Your task to perform on an android device: Send my location to my friend Amelia Miller on the Skype app.
Image 0: 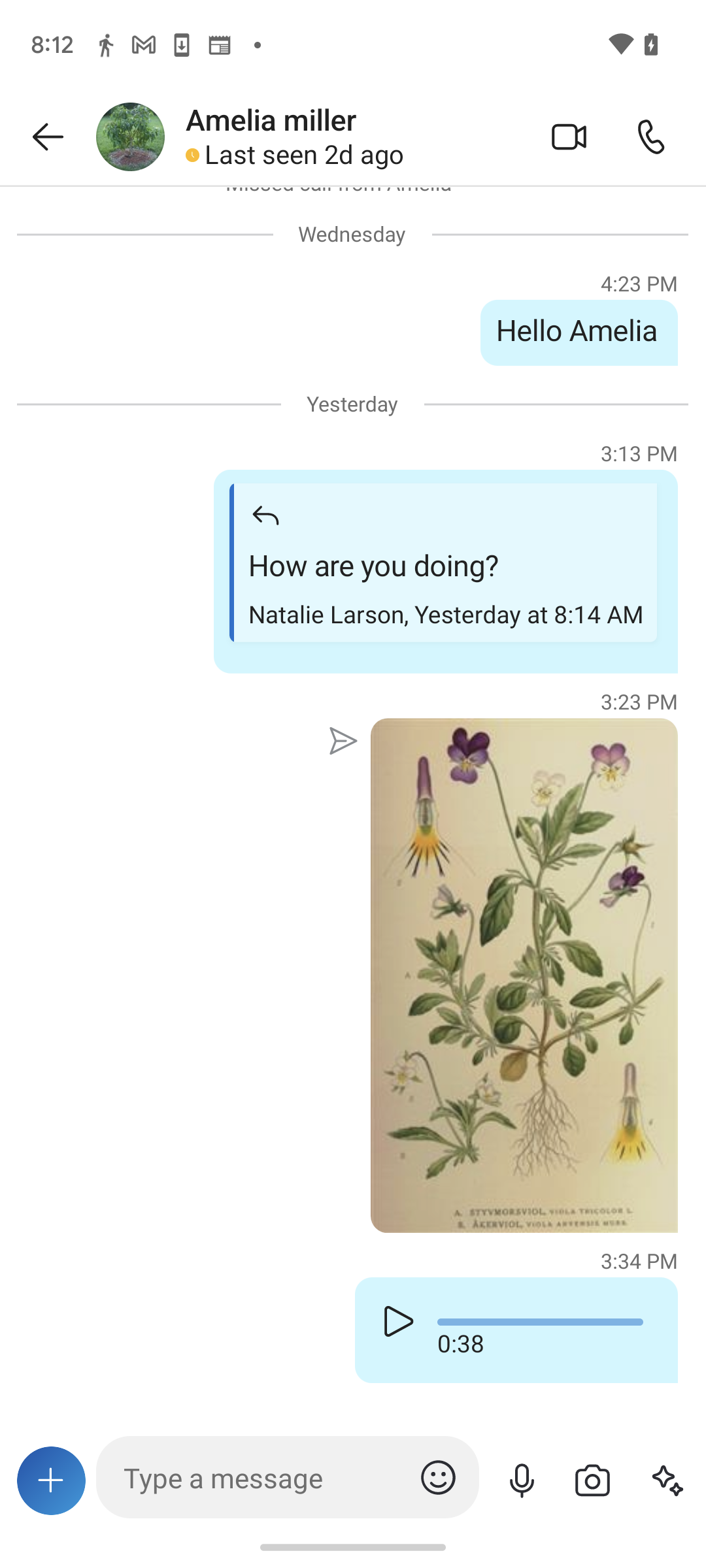
Click on the + icon in the typing tab. 
Step 0: click (52, 1480)
Image 1: 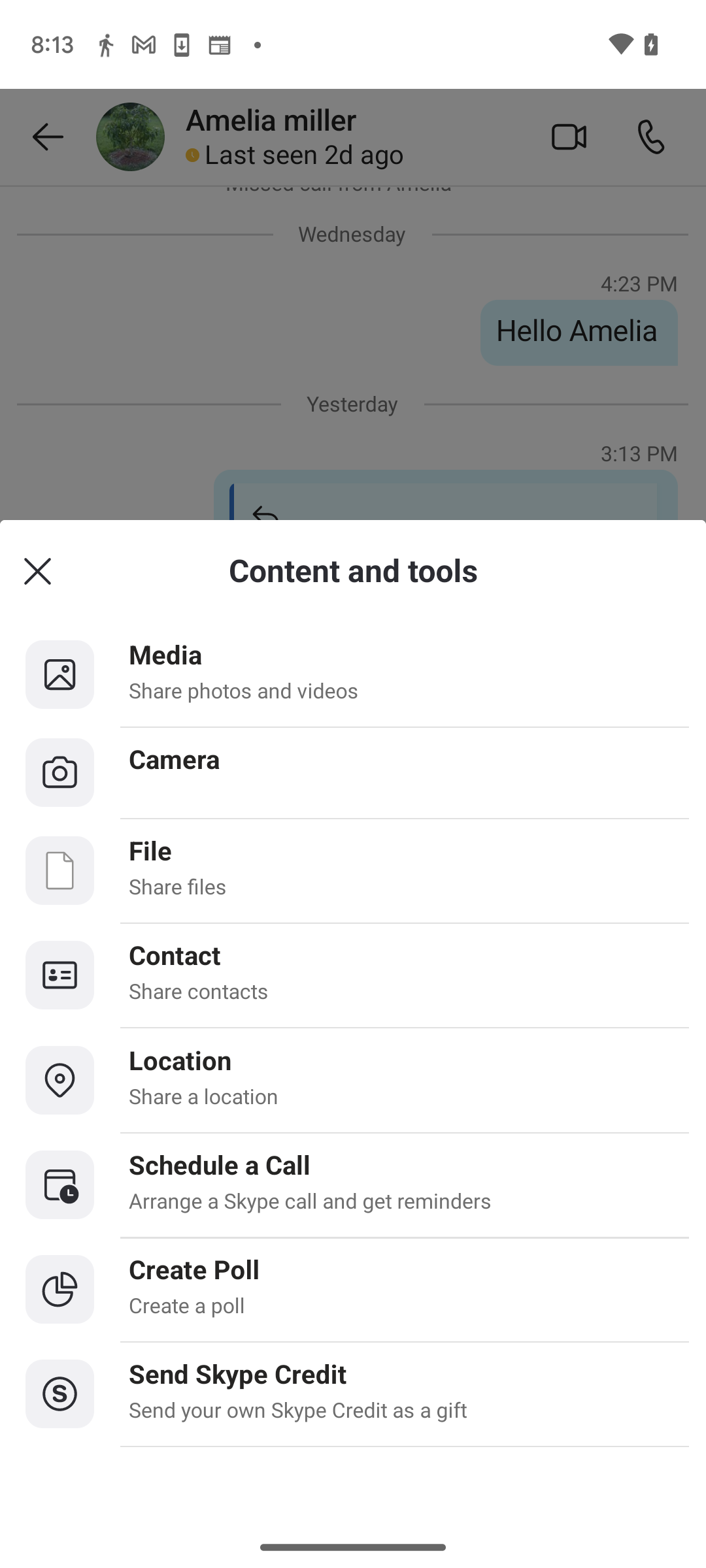
Click on the location.
Step 1: click (409, 1095)
Image 2: 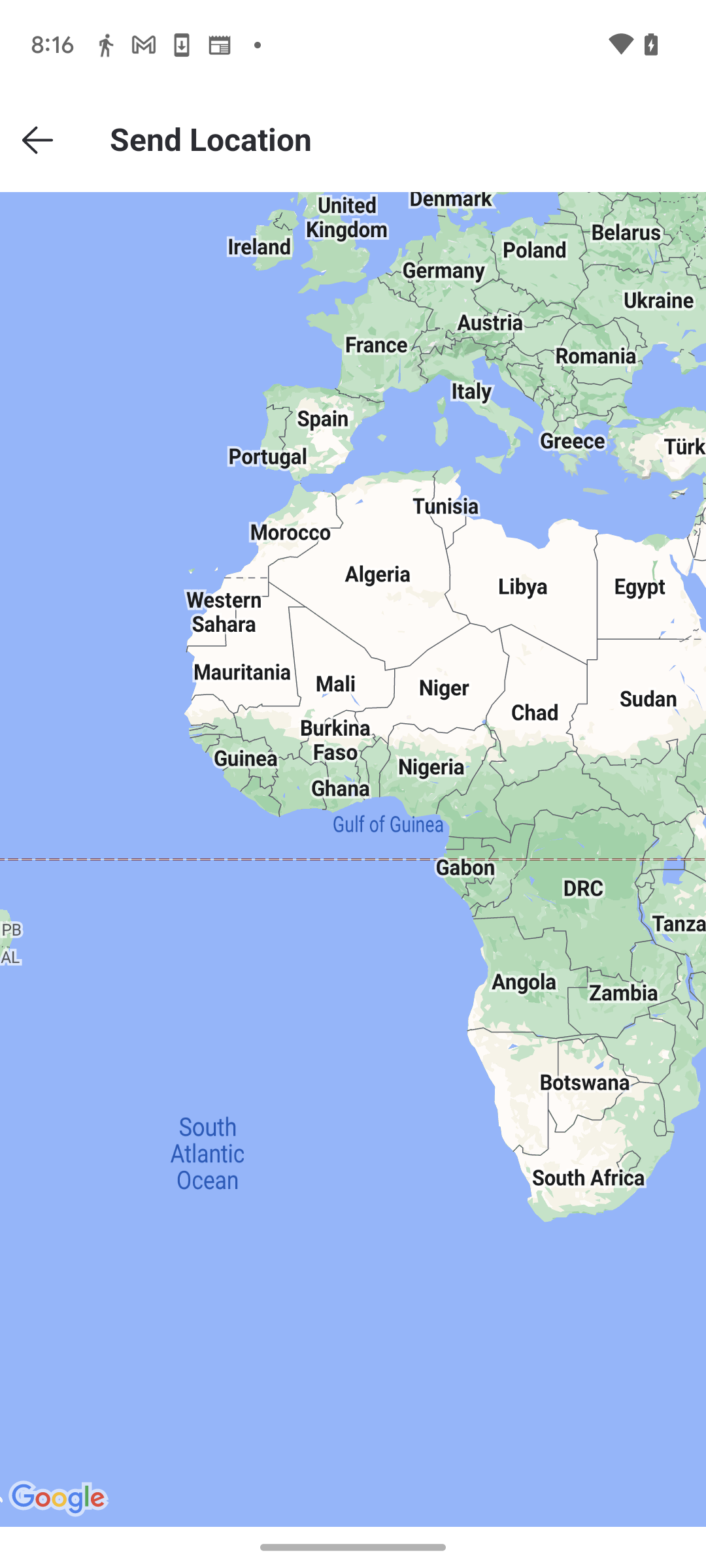
Click on the location.
Step 2: wait
Image 3: 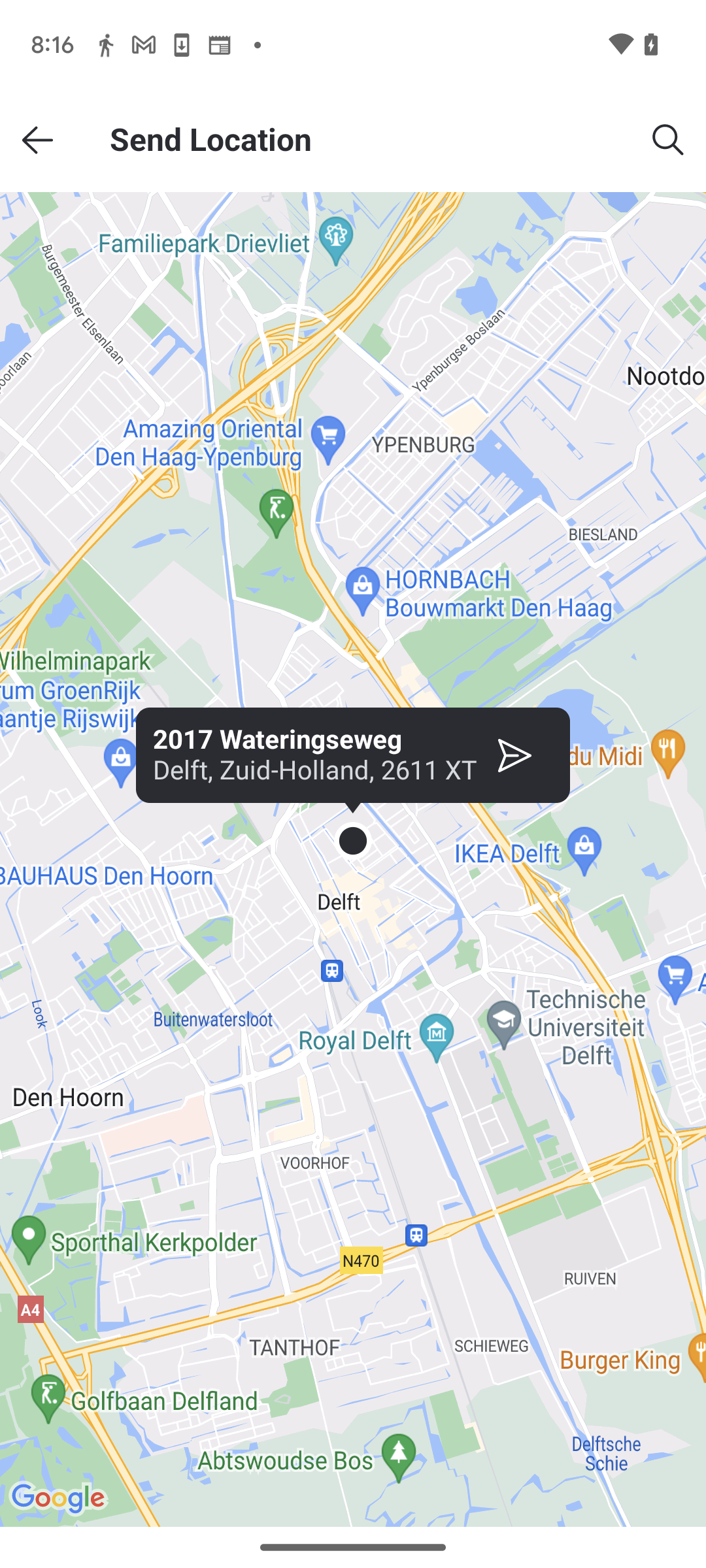
Click on the send icon on the location.
Step 3: click (515, 756)